Your task to perform on an android device: I also want to share the YMCA Annual Day reminder with Jason at jason.smith@hotpop.com because he also asked me to present there.
Image 0: 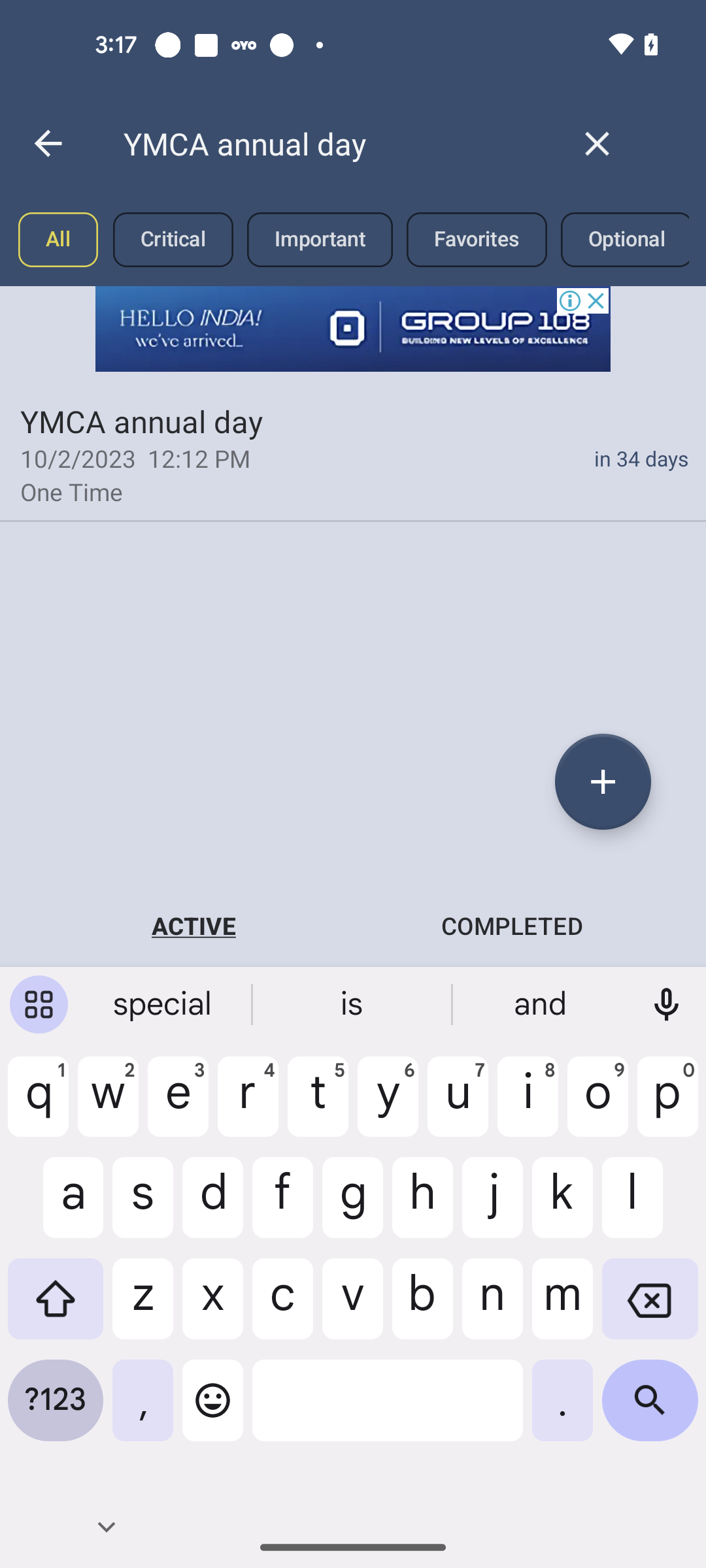
Click on the YMCA annual day reminder 
Step 0: click (135, 421)
Image 1: 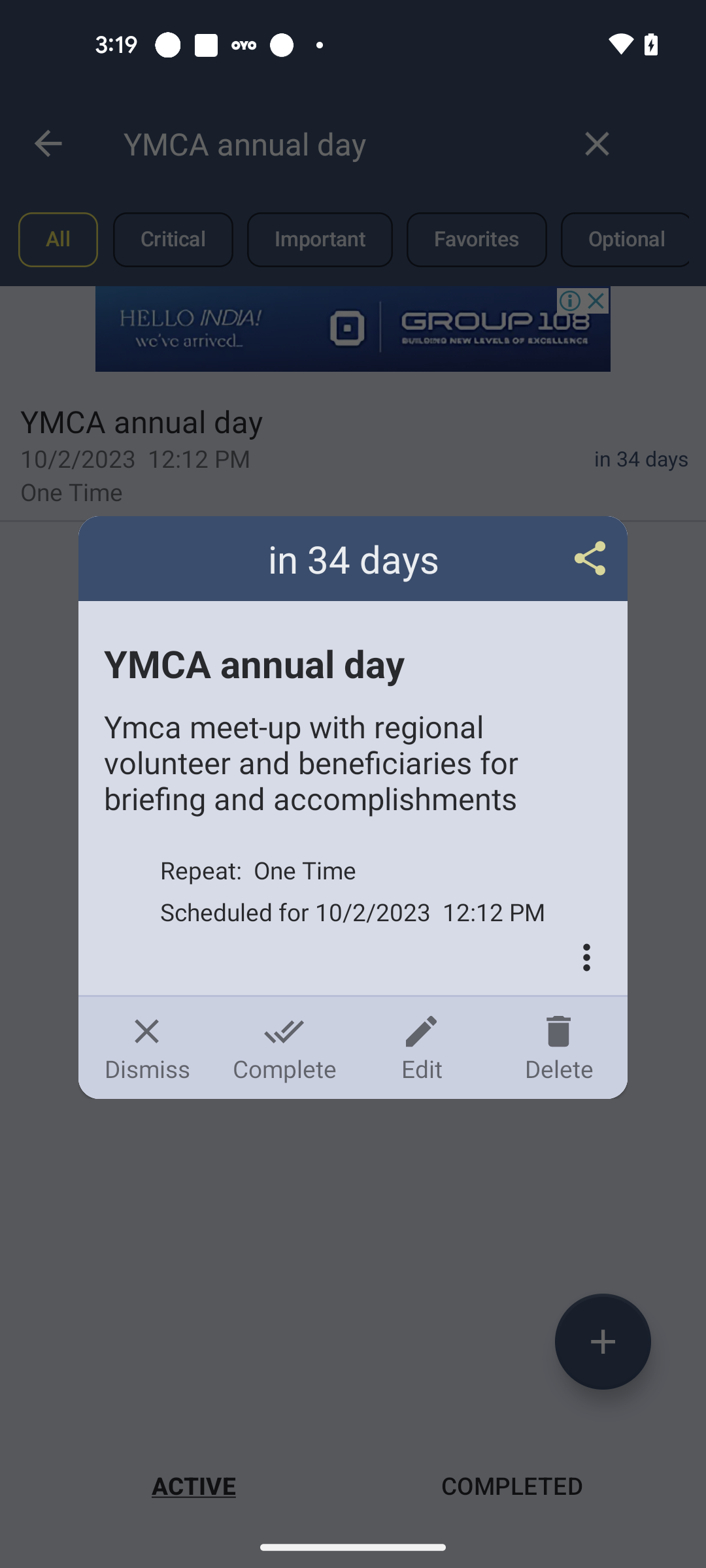
Click on the share icon
Step 1: click (353, 559)
Image 2: 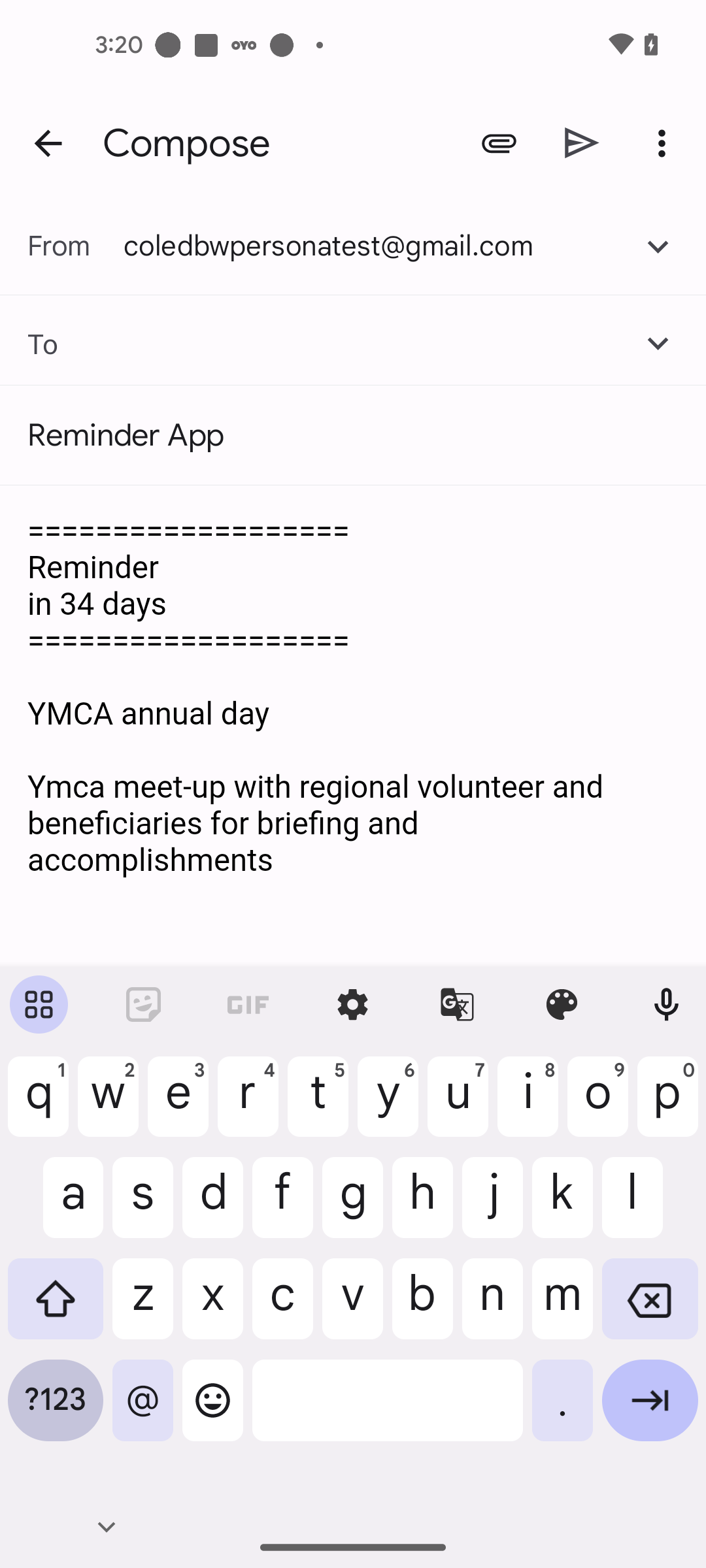
Click on the recipient text bar
Step 2: click (351, 343)
Image 3: 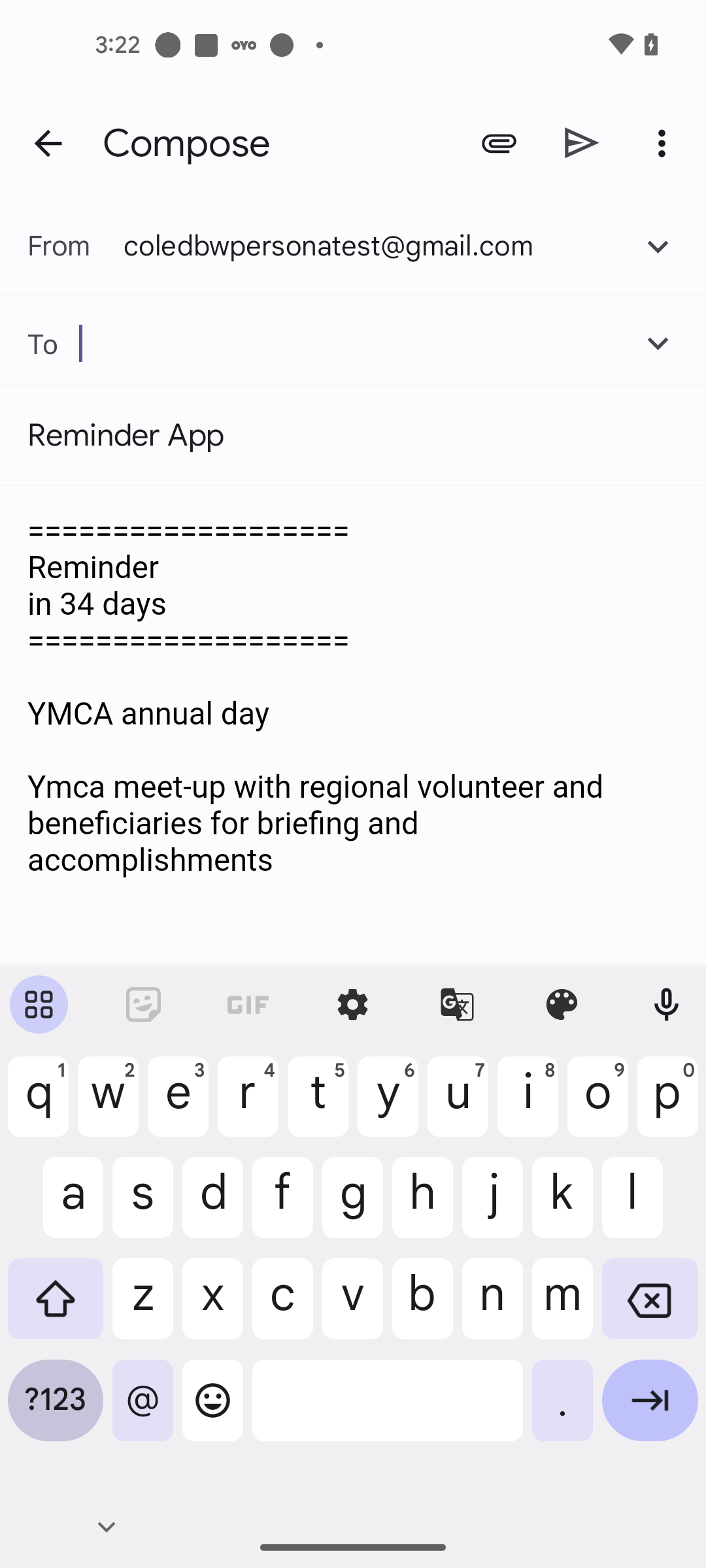
Enter the Email Id jason.smith@hotpop.com
Step 3: type "jason.smith@hotpop.com"
Image 4: 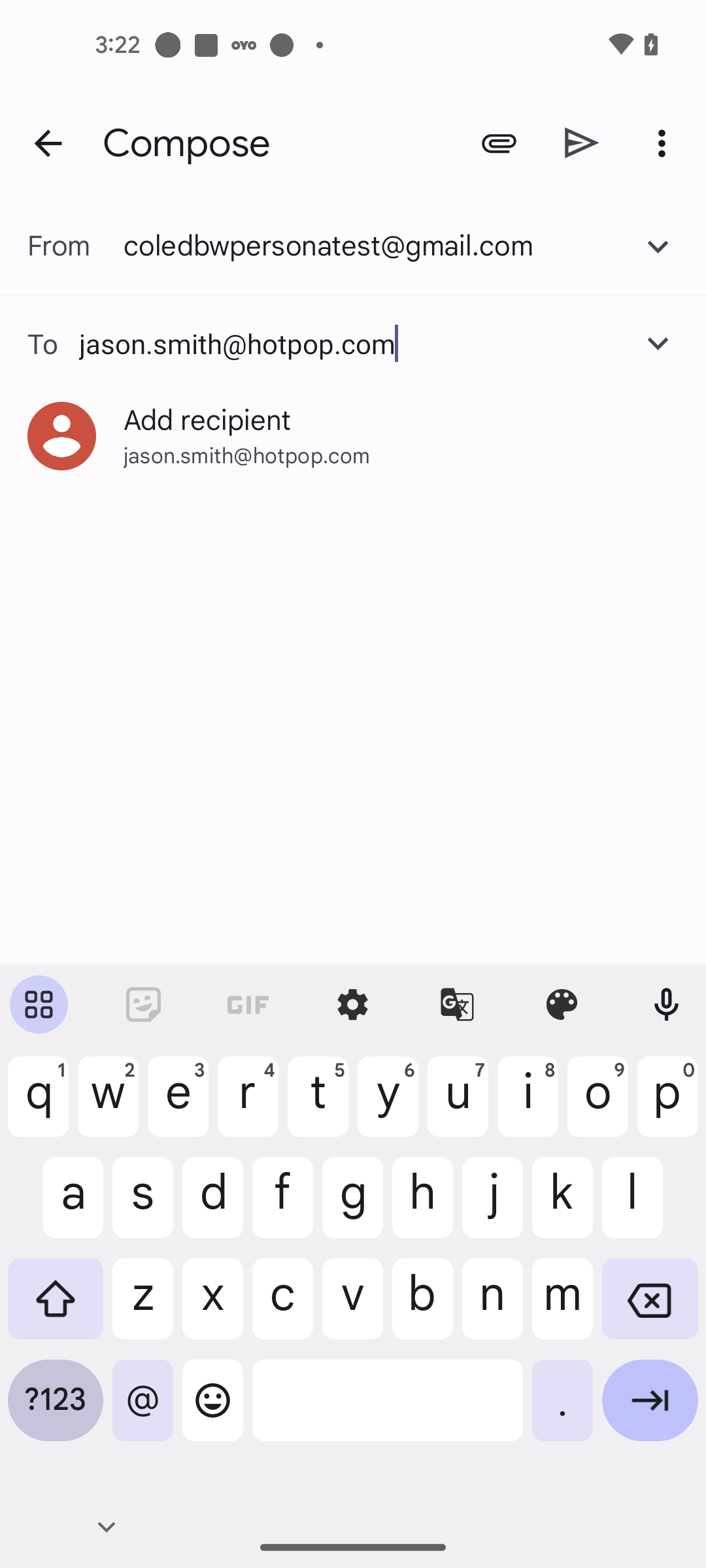
Click on the suggested email id 
Step 4: click (207, 420)
Image 5: 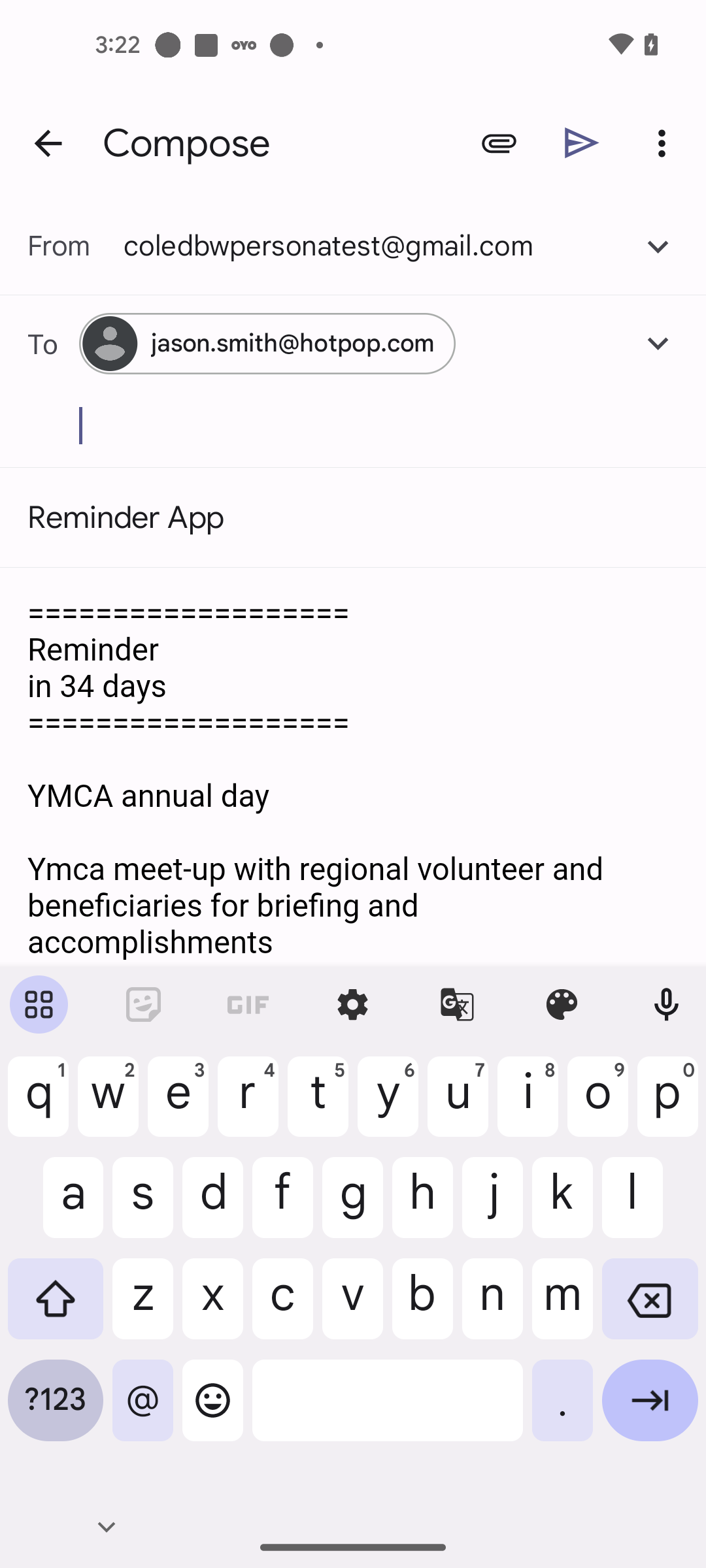
Click on the share icon at the top of the screen
Step 5: click (582, 142)